Your task to perform on an android device: In the Strava app, see insights your all activity you in the app
Image 0: 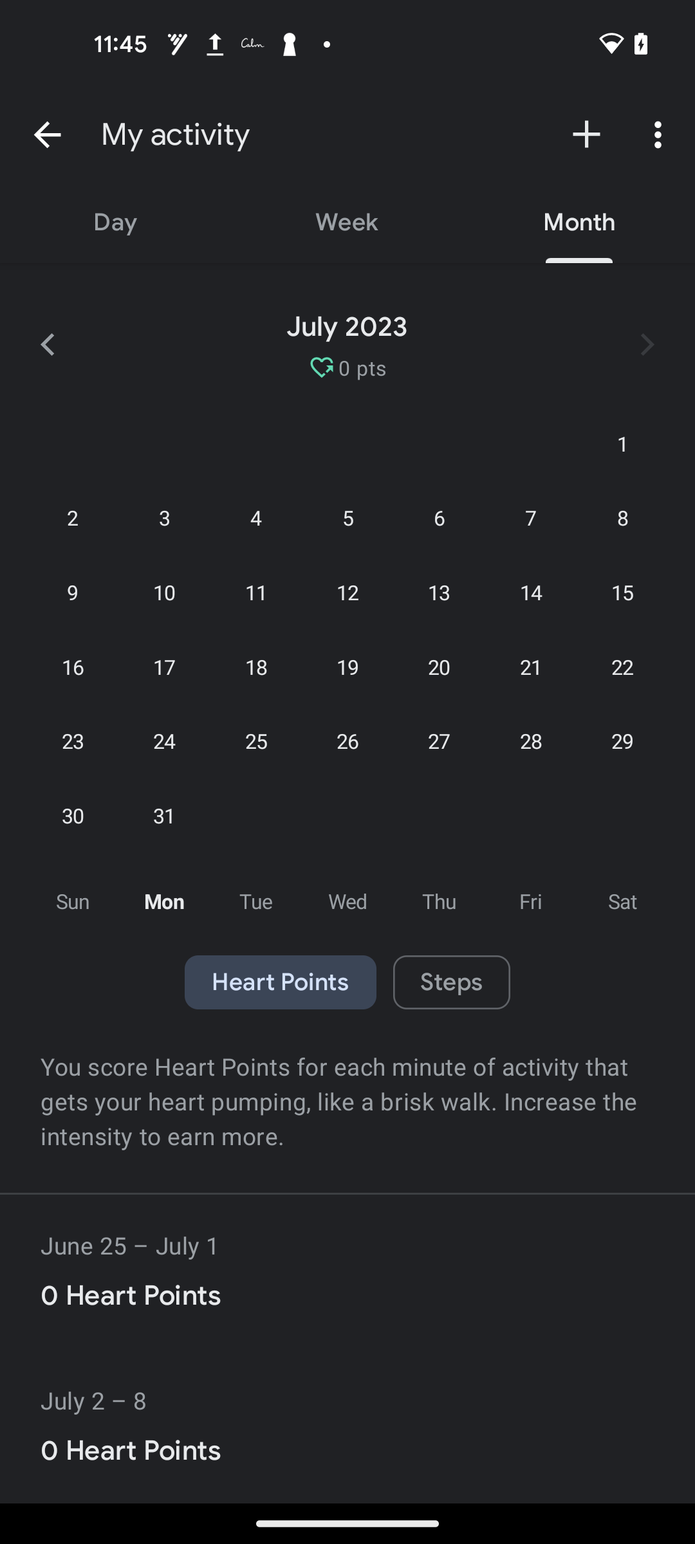
Open the Strava app
Step 0: open app "Strava"